Your task to perform on an android device: Search for the message Richard on the Chat  app.
Image 0: 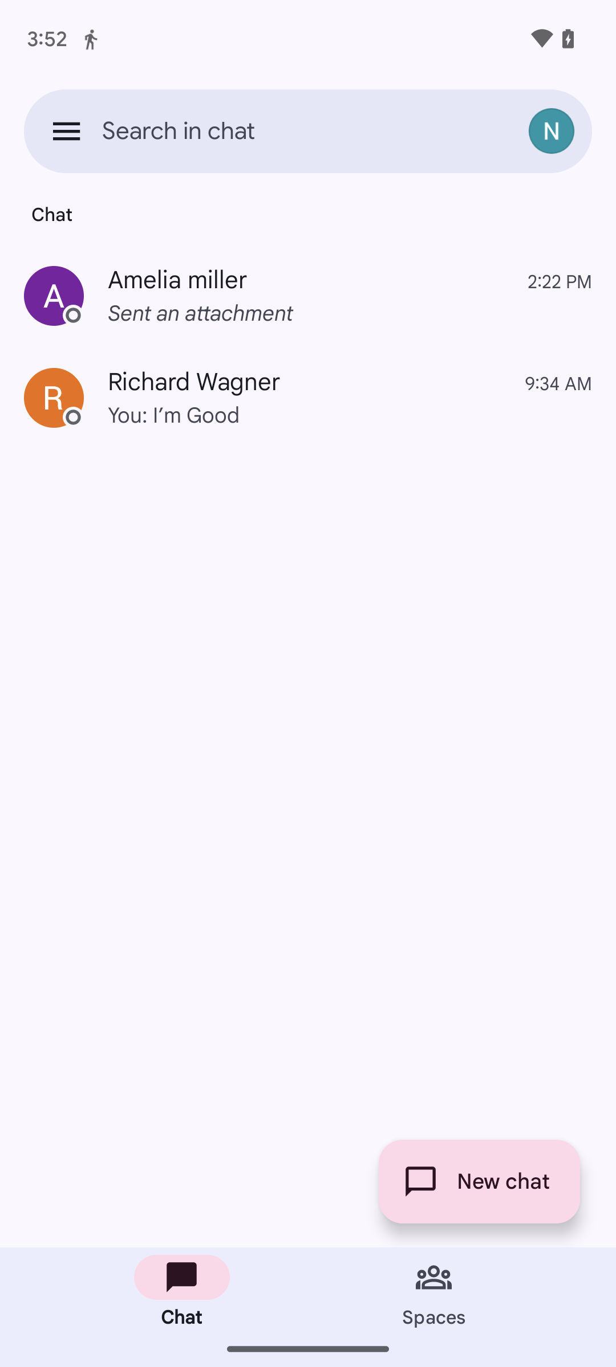
Click on the search bar at the top of the screen.
Step 0: click (179, 131)
Image 1: 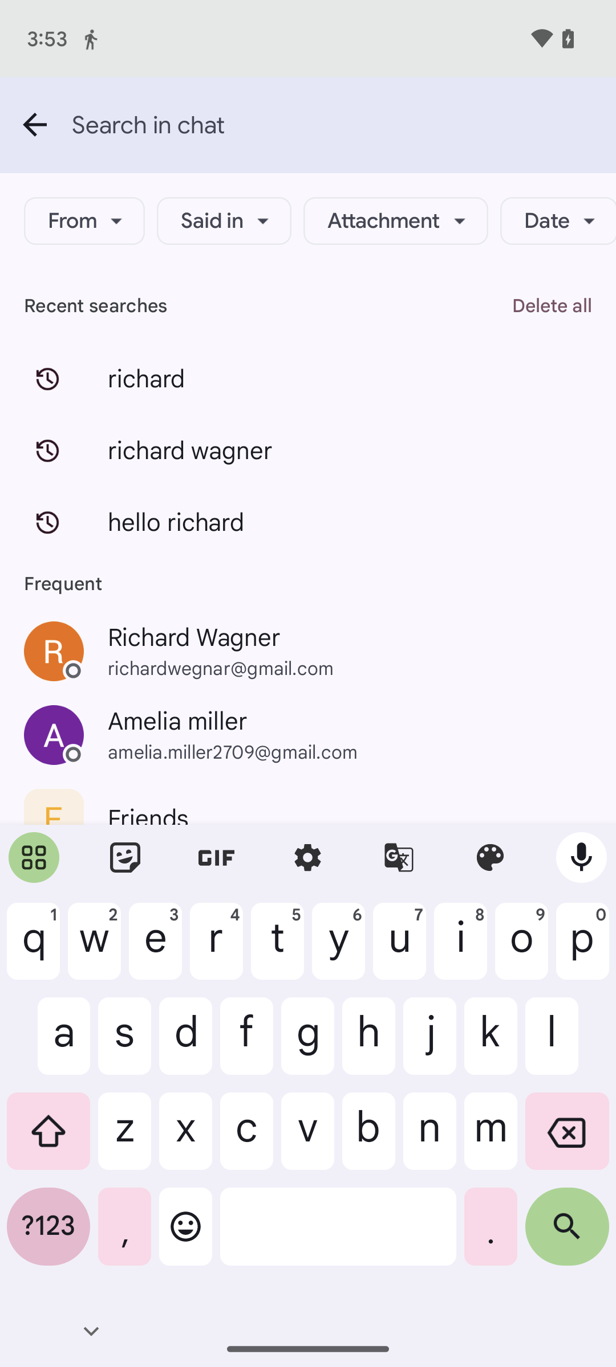
Type in Richard.
Step 1: type "Richard"